Your task to perform on an android device: I will view the weather map for the Knoxville location on the Weather24 app to keep myself updated.
Image 0: 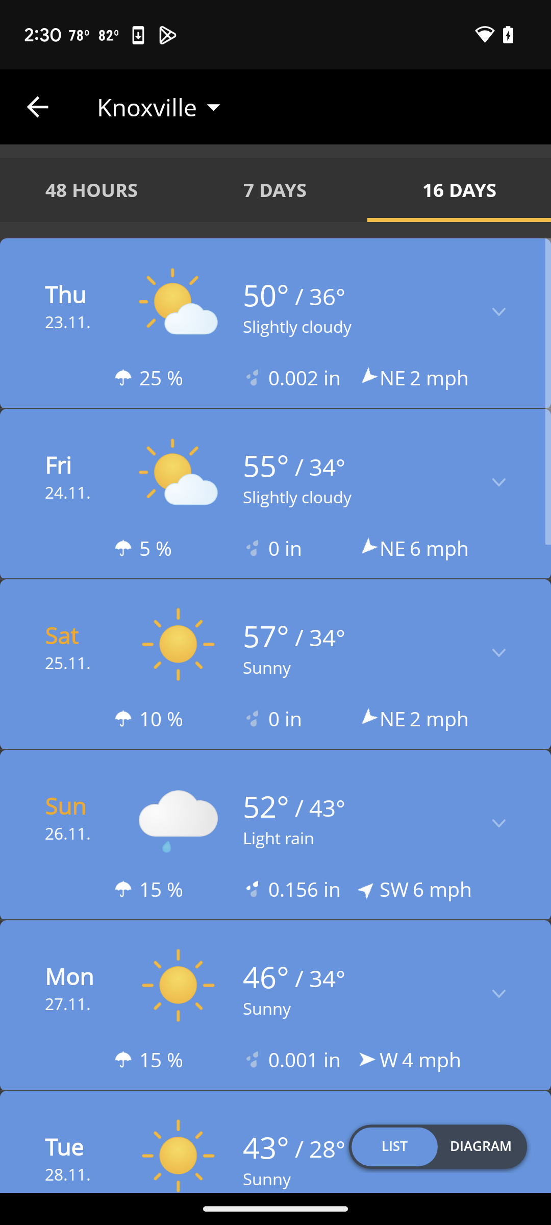
Go back
Step 0: press back button
Image 1: 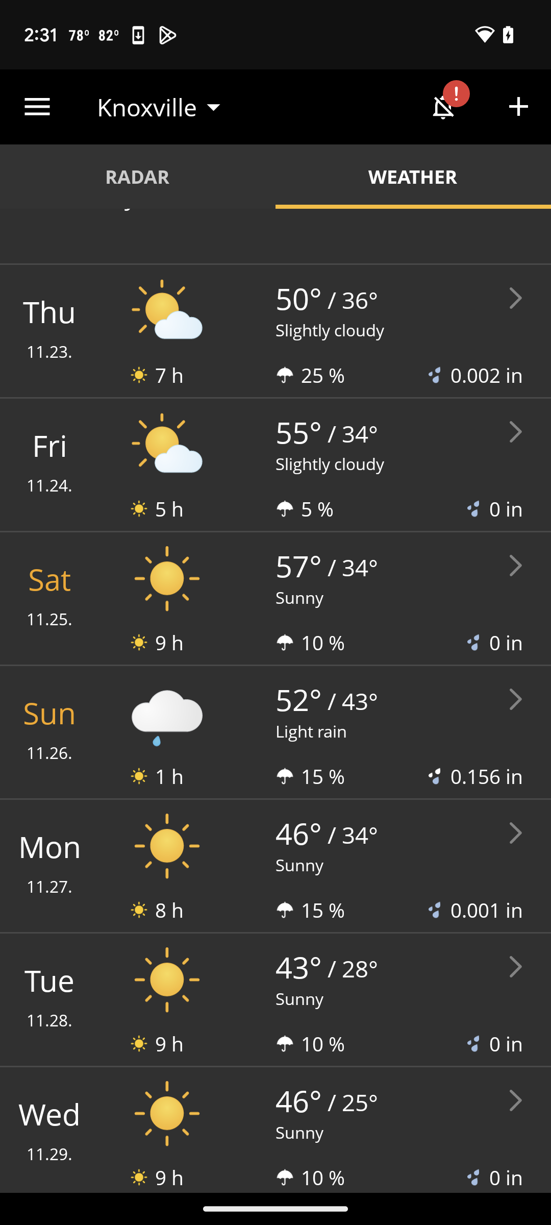
Click on radar
Step 1: click (137, 176)
Image 2: 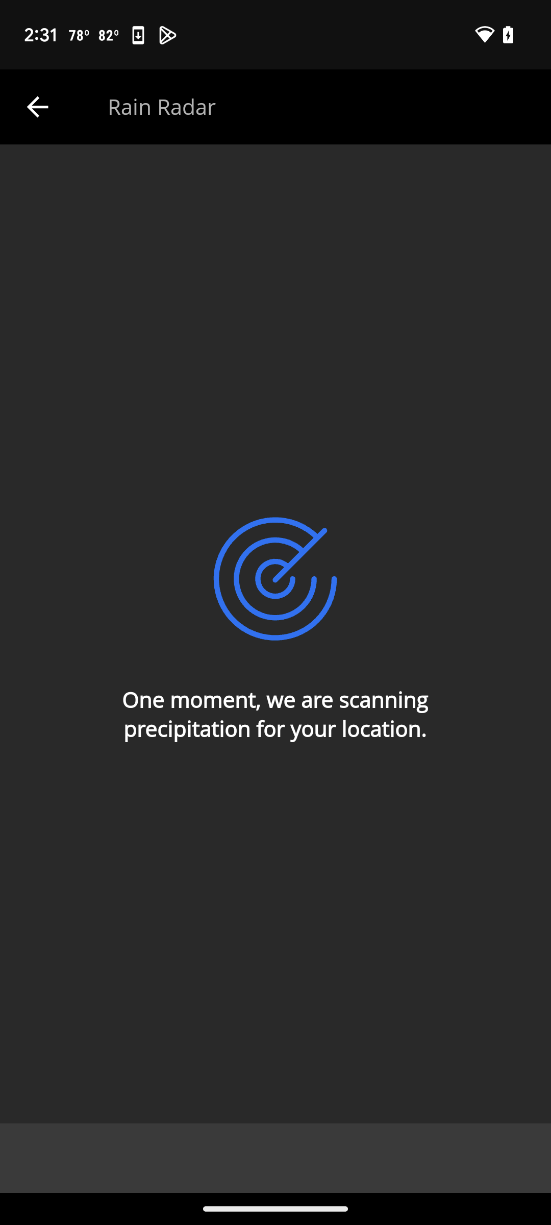
Click on radar
Step 2: wait